Your task to perform on an android device: I want to read the reviews of the SONGMICS computer chair to see how it is..
Image 0: 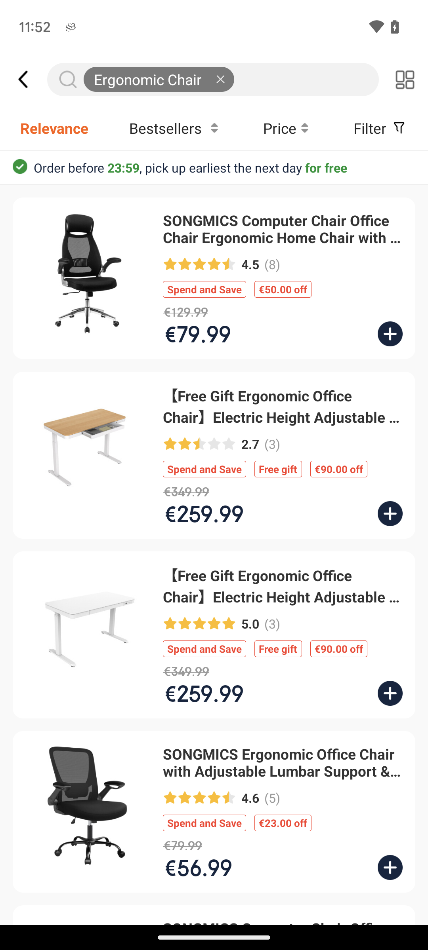
Click on the first chair option.
Step 0: click (214, 278)
Image 2: 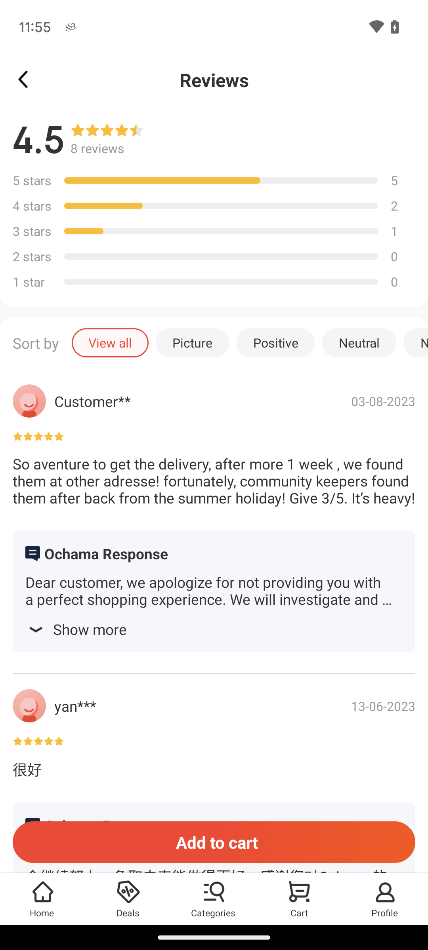
Swipe up to view more reviews.
Step 2: scroll down